Your task to perform on an android device: Use the bigbasket app to view the FRESHO Tomato - Local (Loose) details.
Image 0: 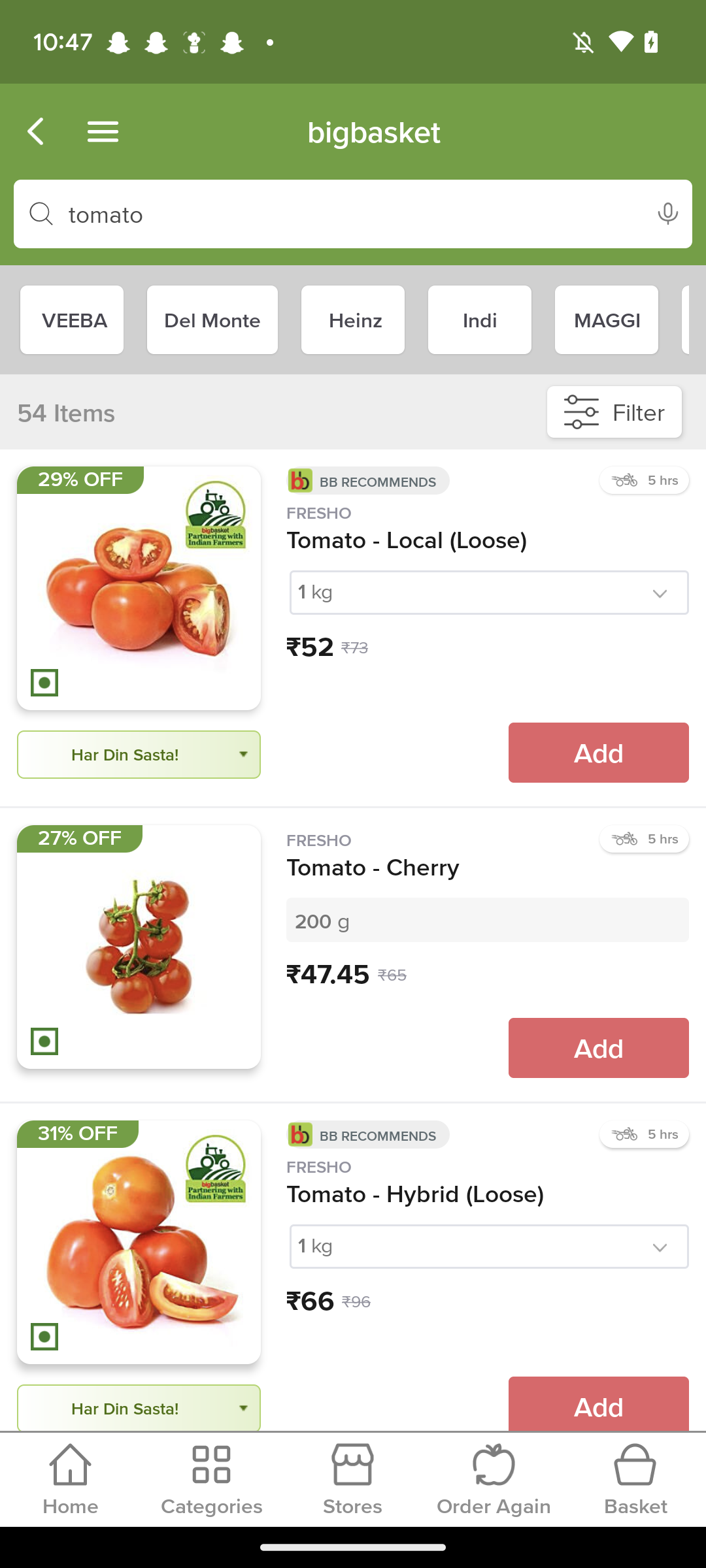
Click on Tomato - Local (Loose)
Step 0: click (468, 541)
Image 1: 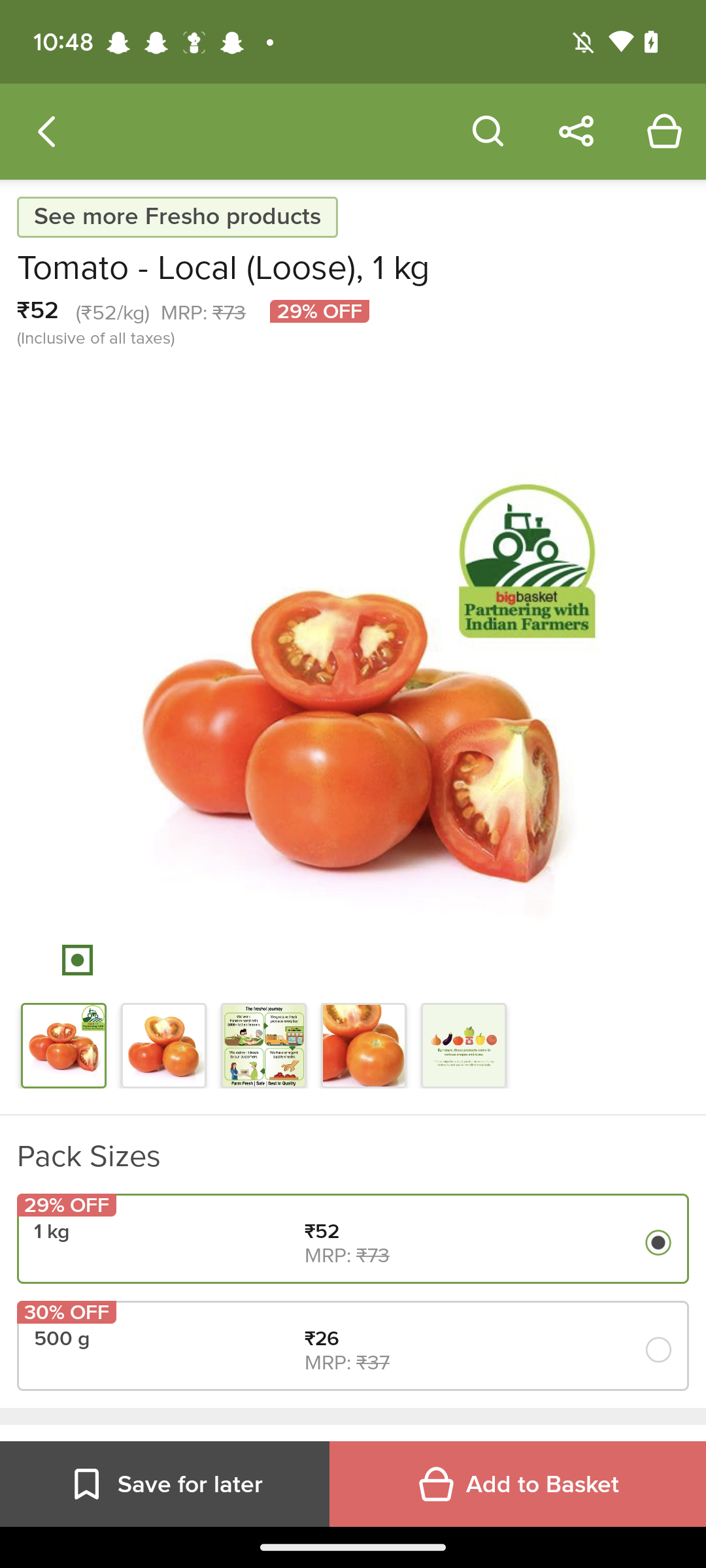
Swipe up to see product details
Step 1: scroll down
Image 2: 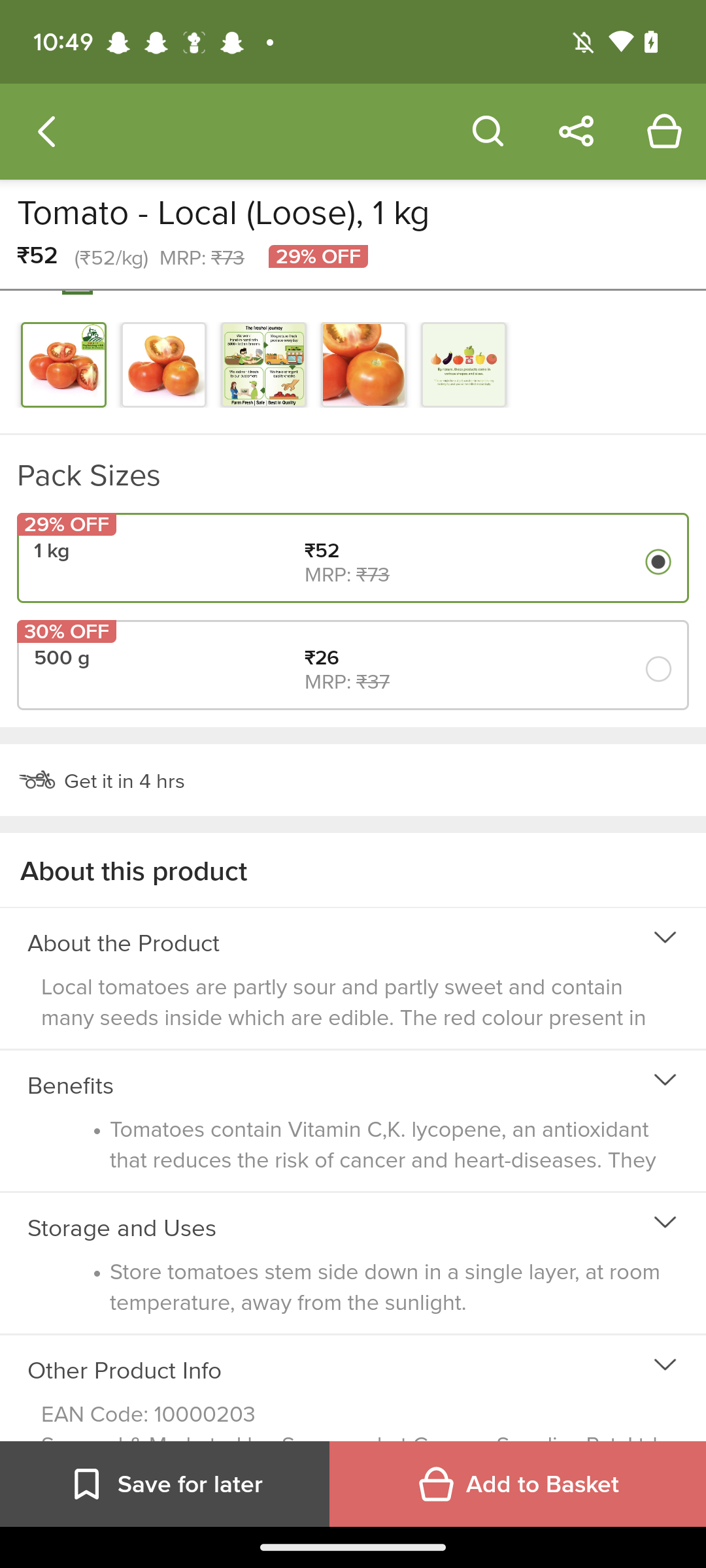
Swipe up to see product details
Step 2: scroll down